Your task to perform on an android device: View the record of the items that I have chosen to buy in the cart on the Snapdeal app.
Image 0: 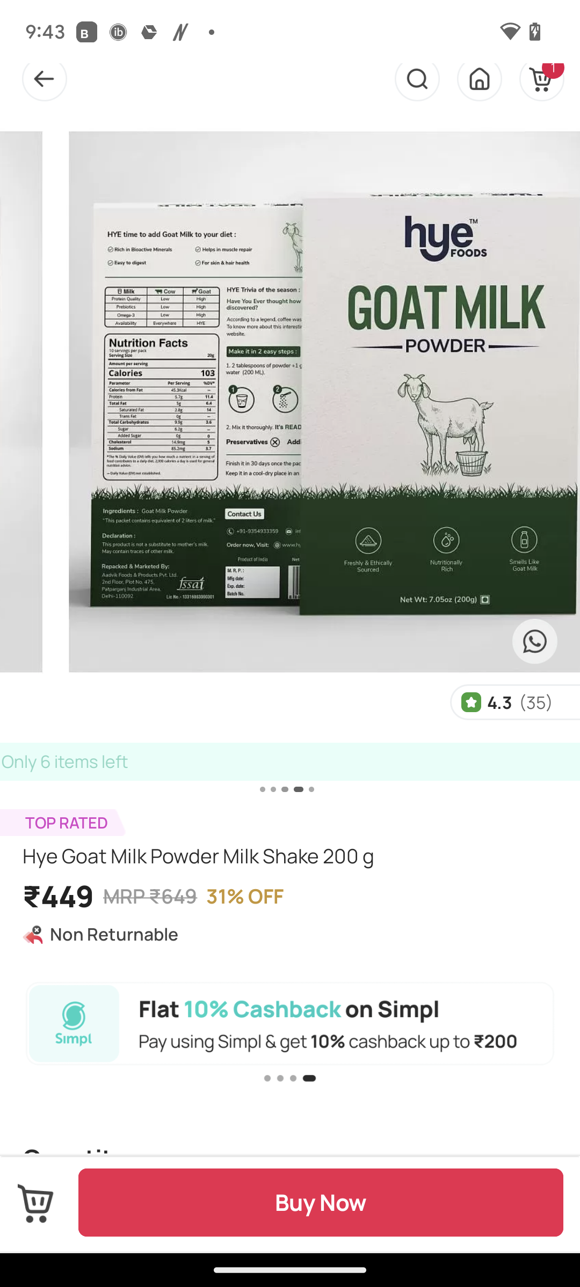
Click on the cart icon at the top right corner of the screen.
Step 0: click (542, 78)